Your task to perform on an android device: In the Keep Notes app, search for a note called Book Names.
Image 0: 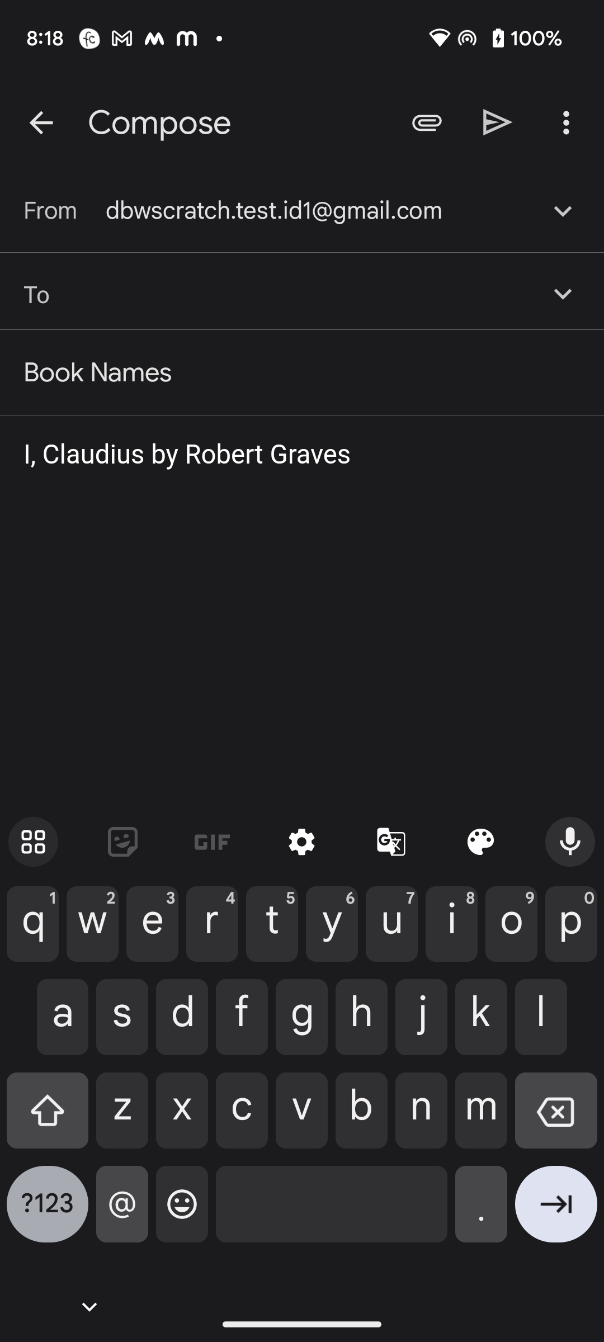
Open the Keep Notes app.
Step 0: open app "Keep Notes"
Image 1: 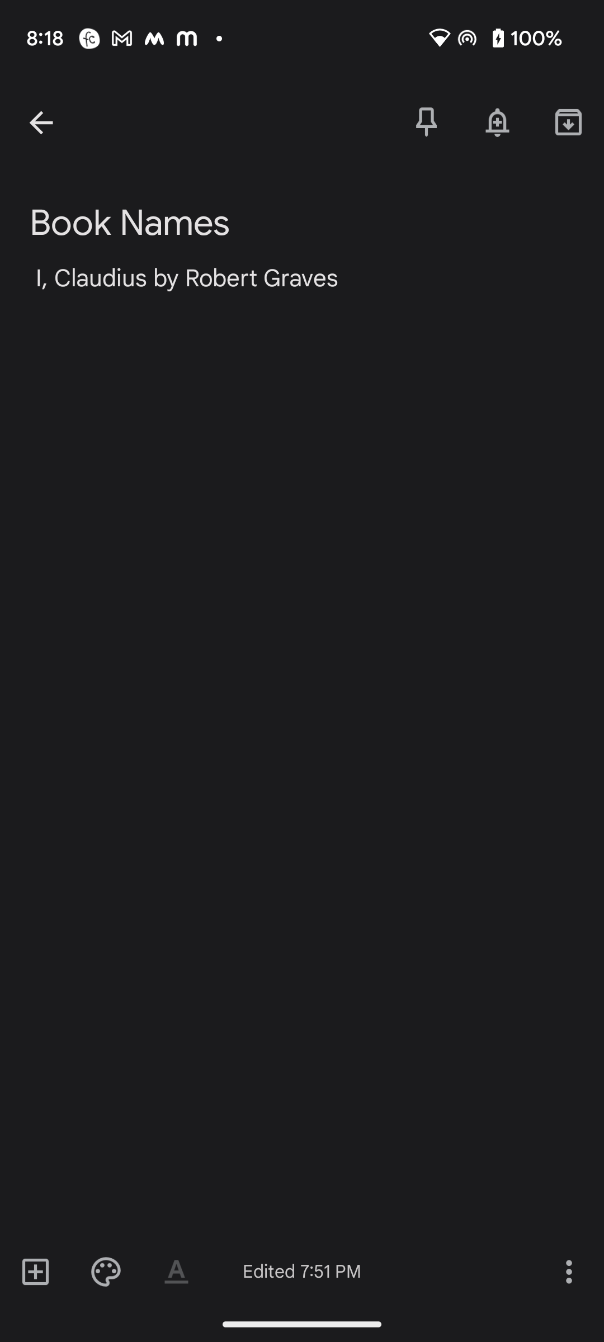
Click on the back arrow at the top left corner of the screen.
Step 1: click (65, 122)
Image 2: 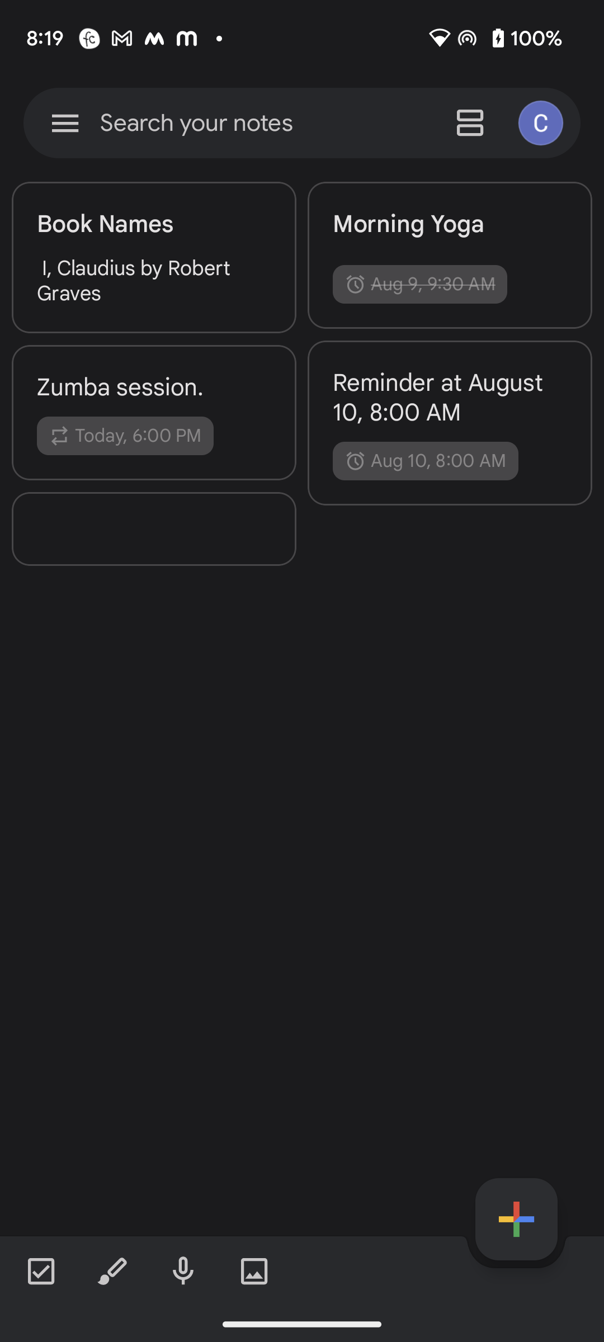
Click on the search bar at the top of the screen.
Step 2: click (196, 122)
Image 3: 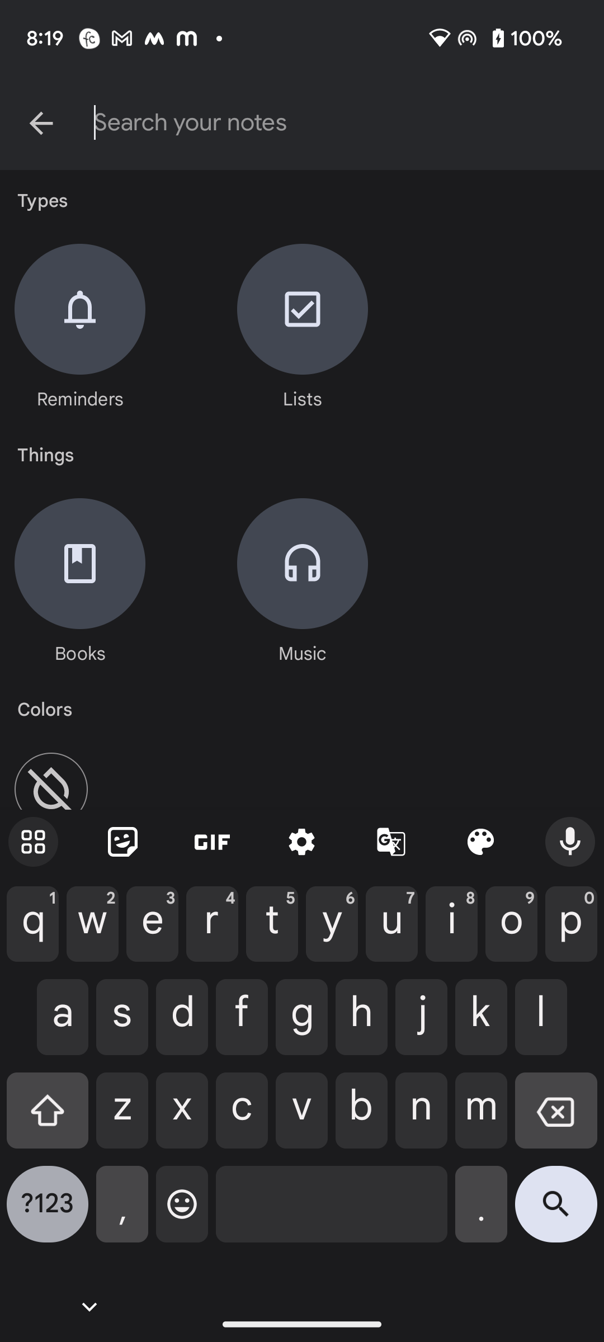
Type Book Names in the search bar.
Step 3: type "Book Names"
Image 4: 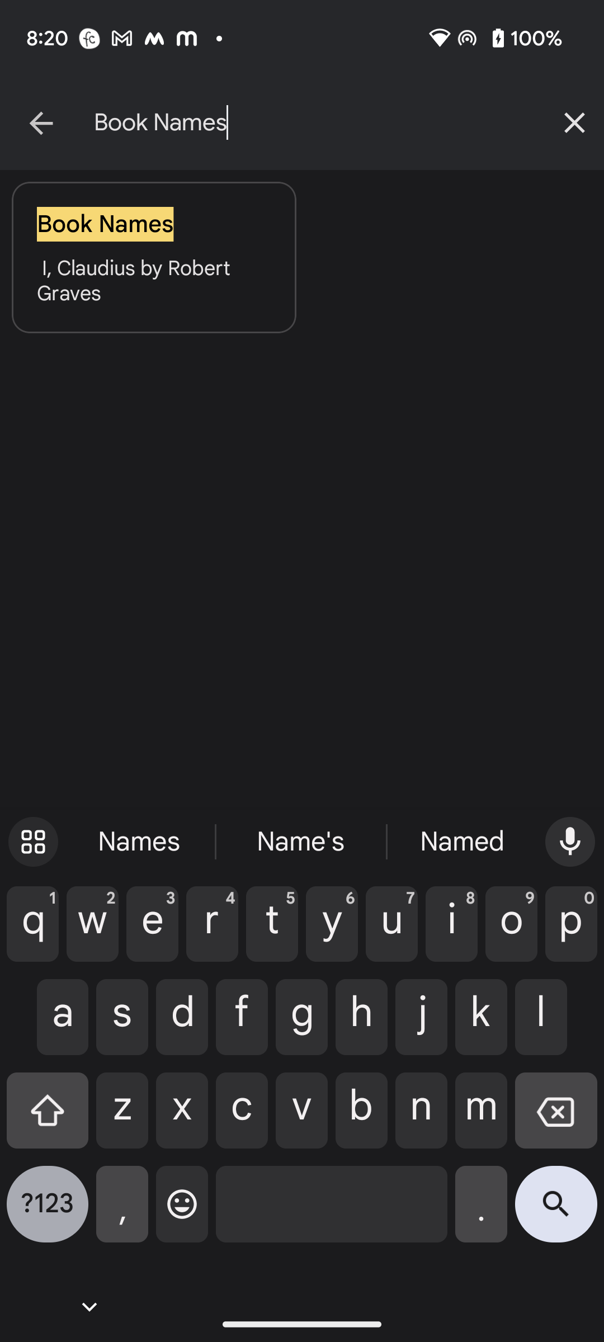
Click on the suggested note on the screen.
Step 4: click (154, 281)